Your task to perform on an android device: Start the Lesson 1 for the Beginner of the German Language on the DuoCards app.
Image 0: 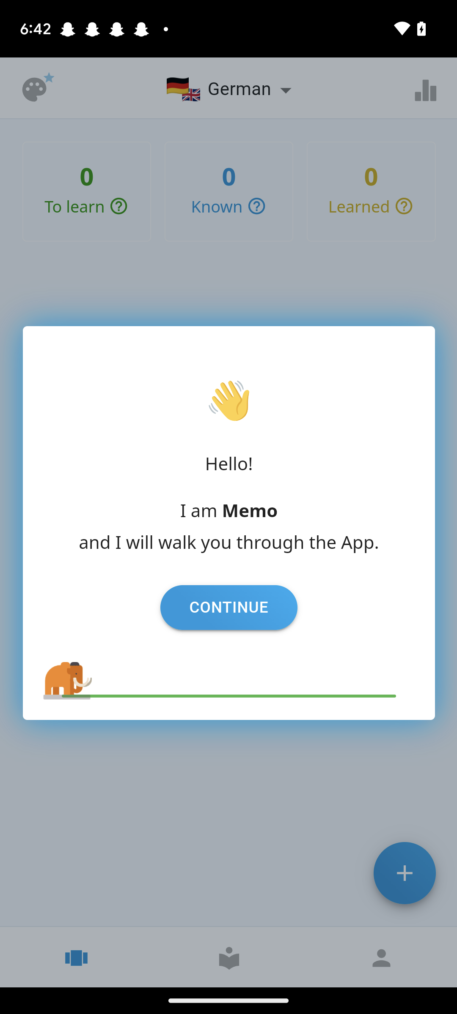
Click on the Tab Continue displayed on the screen.
Step 0: click (228, 616)
Image 1: 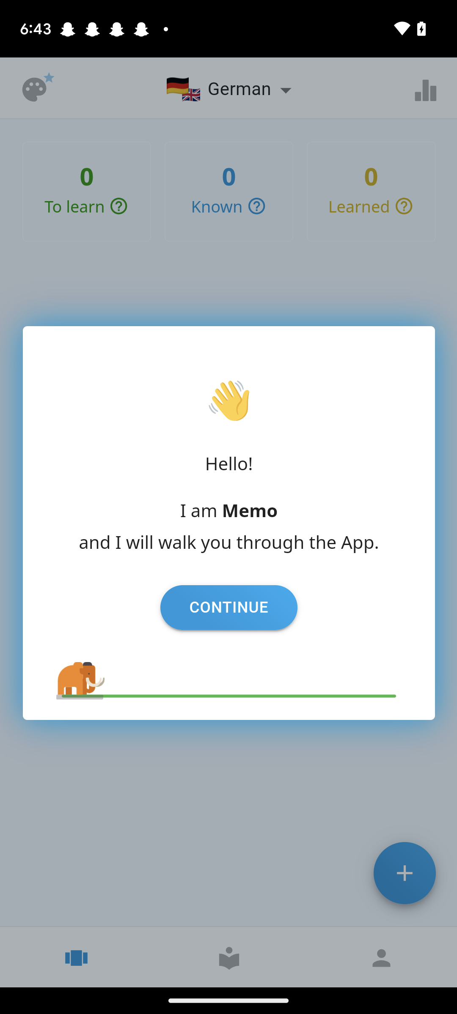
Click on the Tab Continue displayed on the screen.
Step 1: click (228, 616)
Image 2: 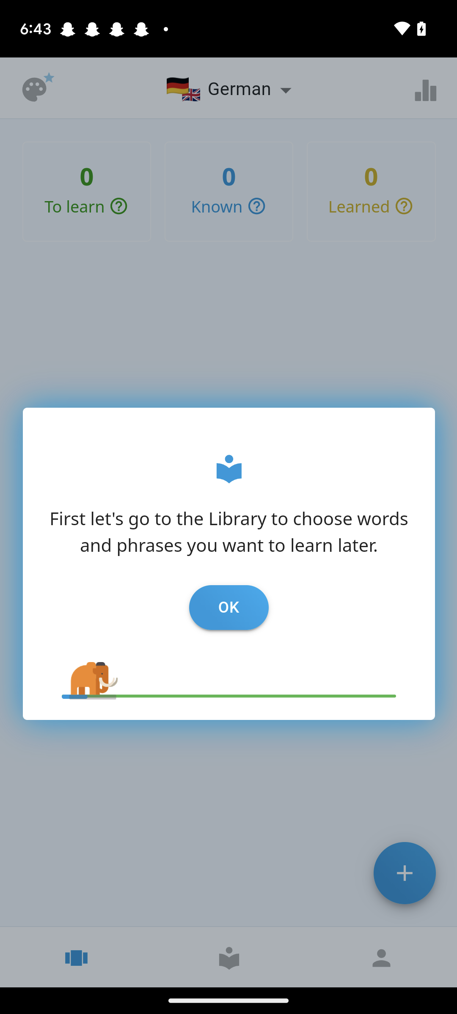
Click on OK
Step 2: click (228, 607)
Image 3: 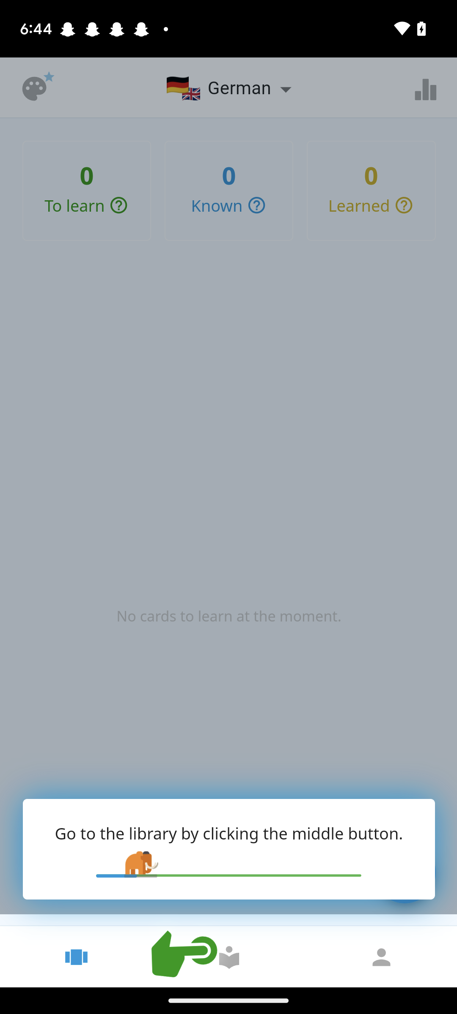
Click on the Library icon at the bottom in the middle.
Step 3: click (229, 523)
Image 4: 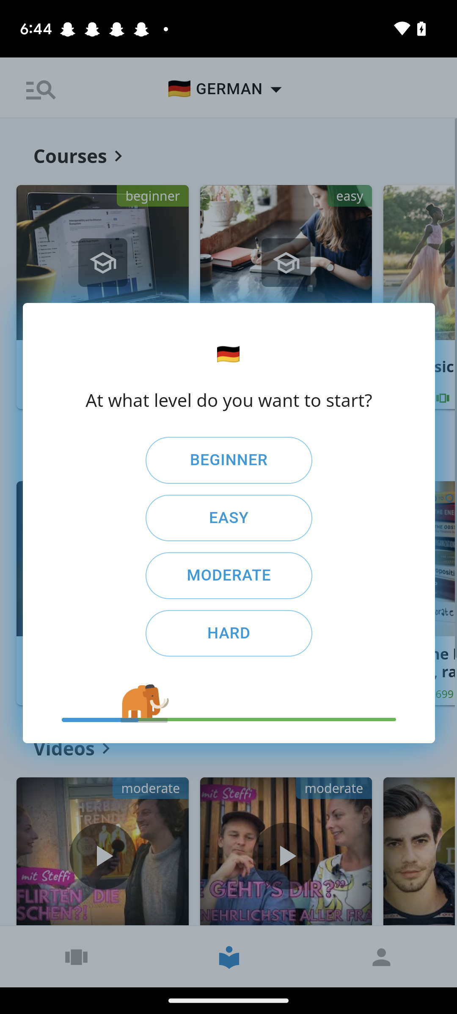
Select the tab BEGINNER.
Step 4: click (229, 460)
Image 5: 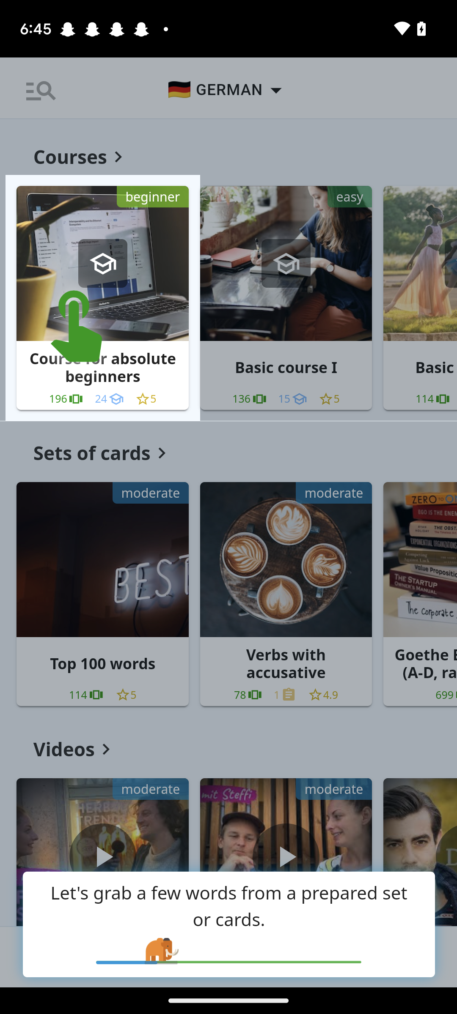
Select the Course for beginners in the First row at the left side.
Step 5: click (102, 297)
Image 6: 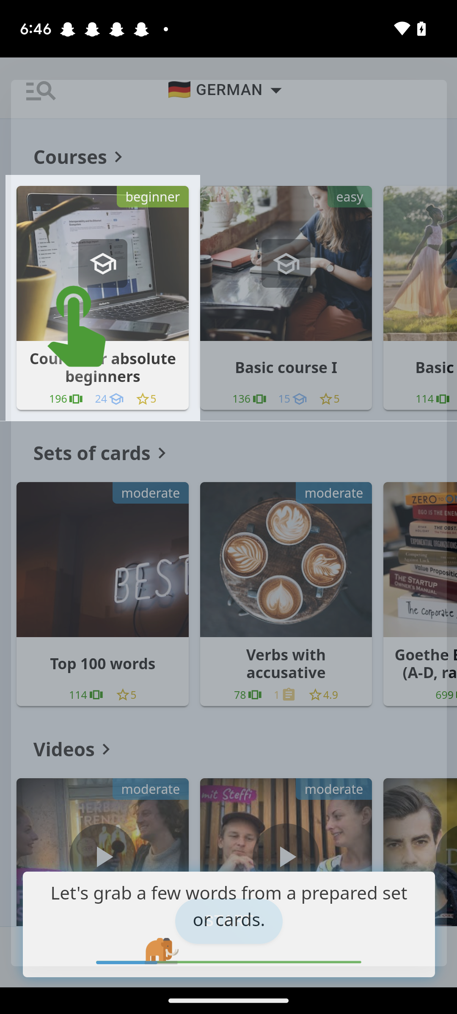
Select the Course for beginners in the First row at the left side.
Step 6: wait
Image 7: 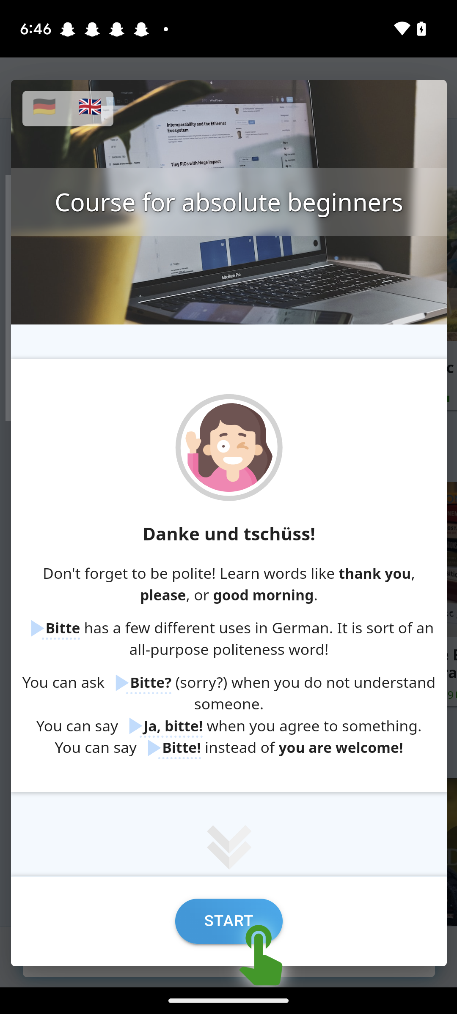
Click on the Start Tab at the bottom.
Step 7: click (228, 921)